Your task to perform on an android device: Send the recording named Notes for presentation to Office gmail account, dbwscratch.test.id7@gmail.com from the Voice Recorder app.
Image 0: 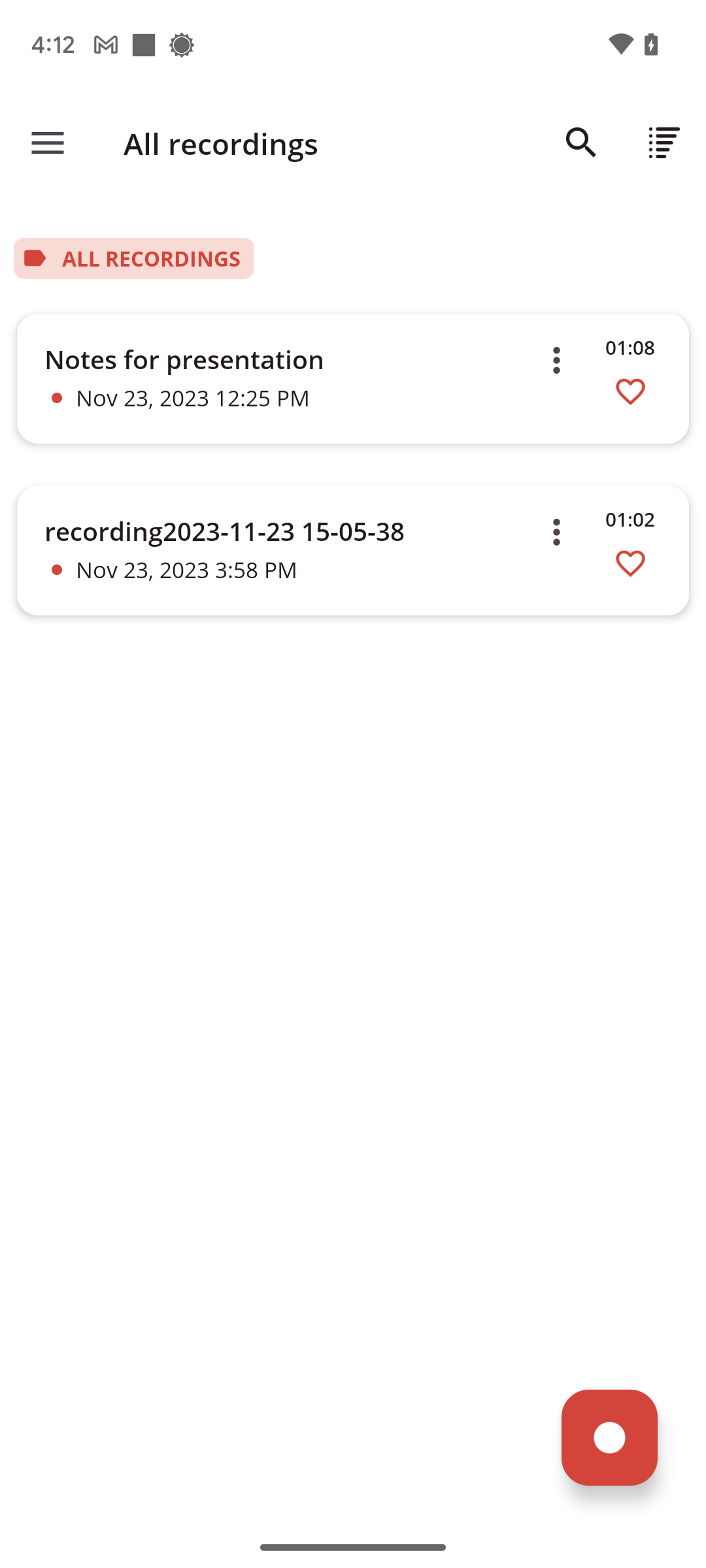
Click on the three dot menu of the Notes for presentation.
Step 0: click (556, 360)
Image 1: 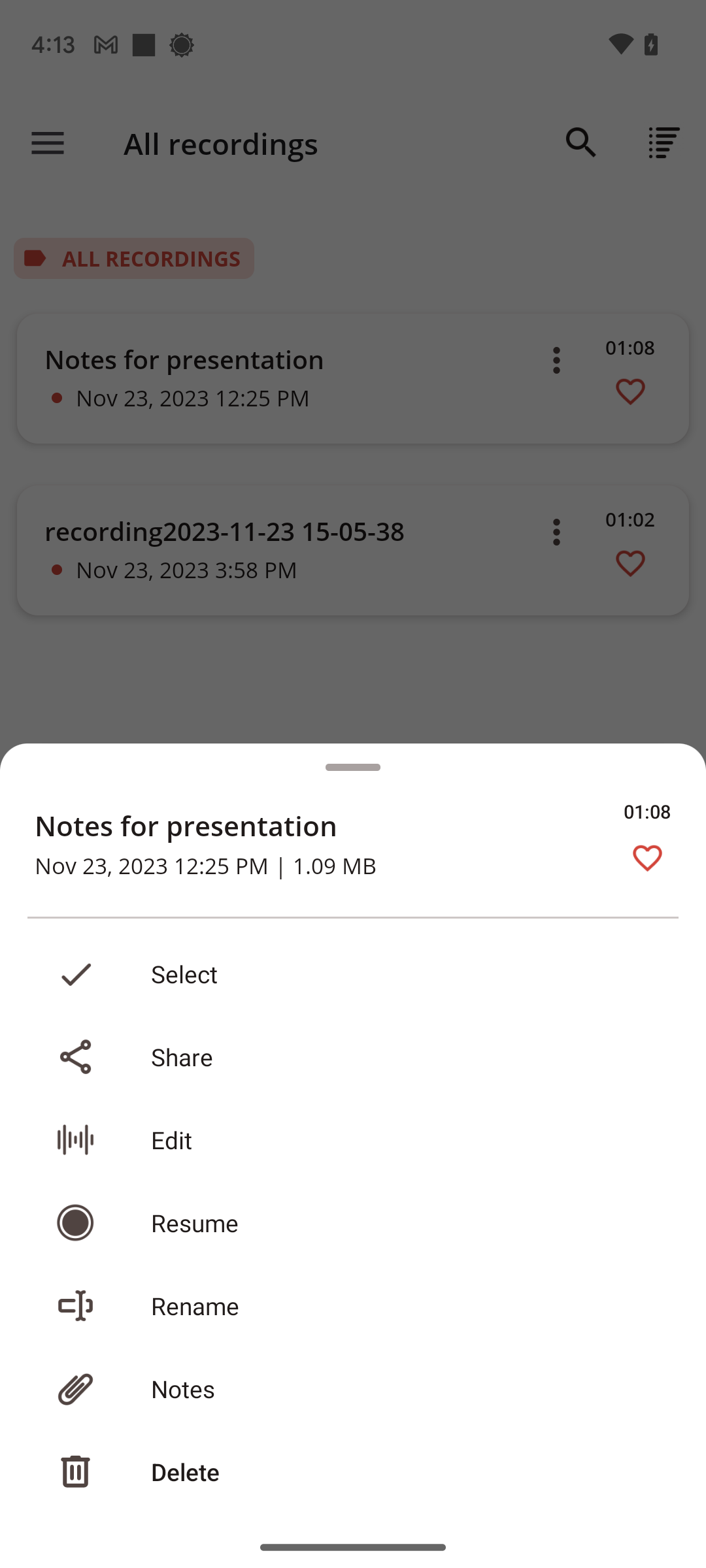
Click on the Share tab.
Step 1: click (353, 1056)
Image 2: 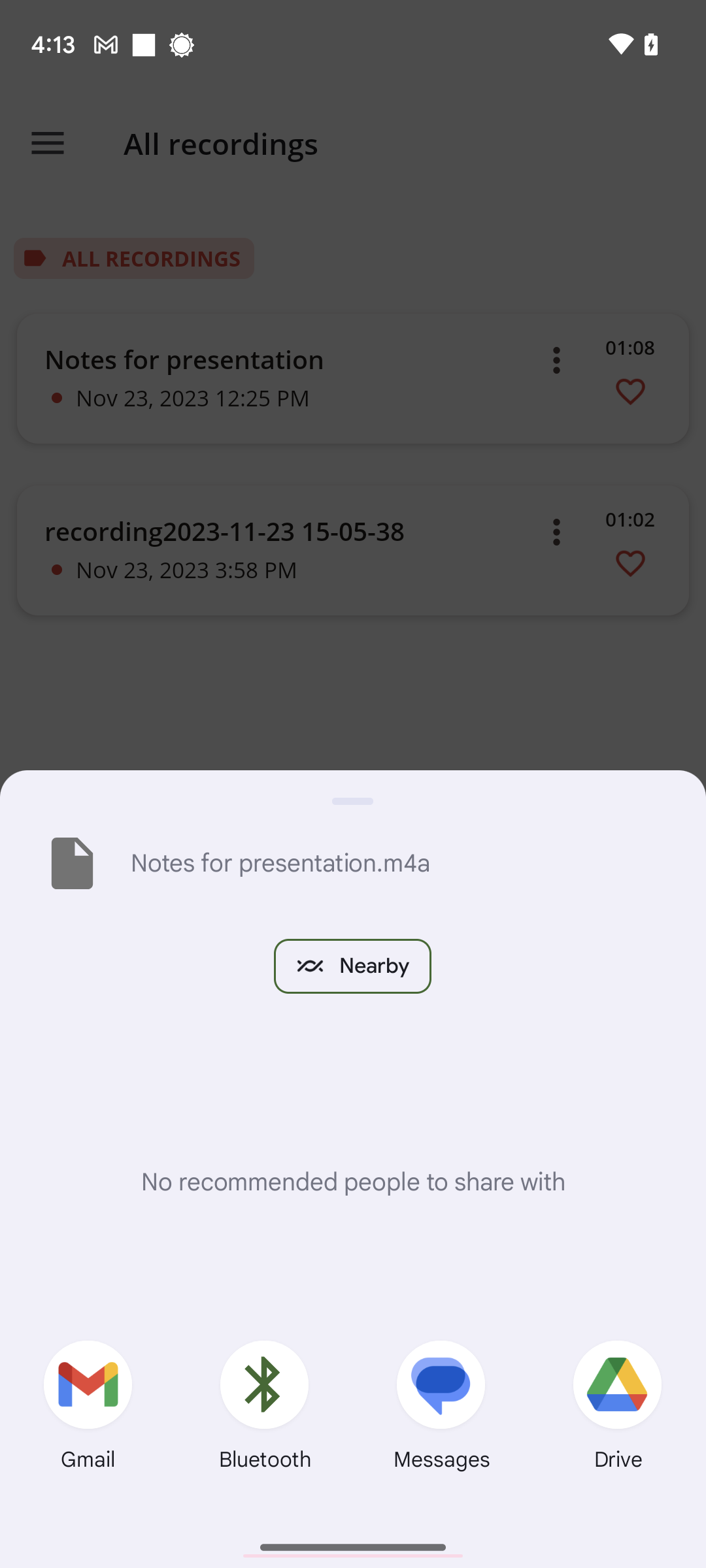
Click on the Gmail icon.
Step 2: click (88, 1411)
Image 3: 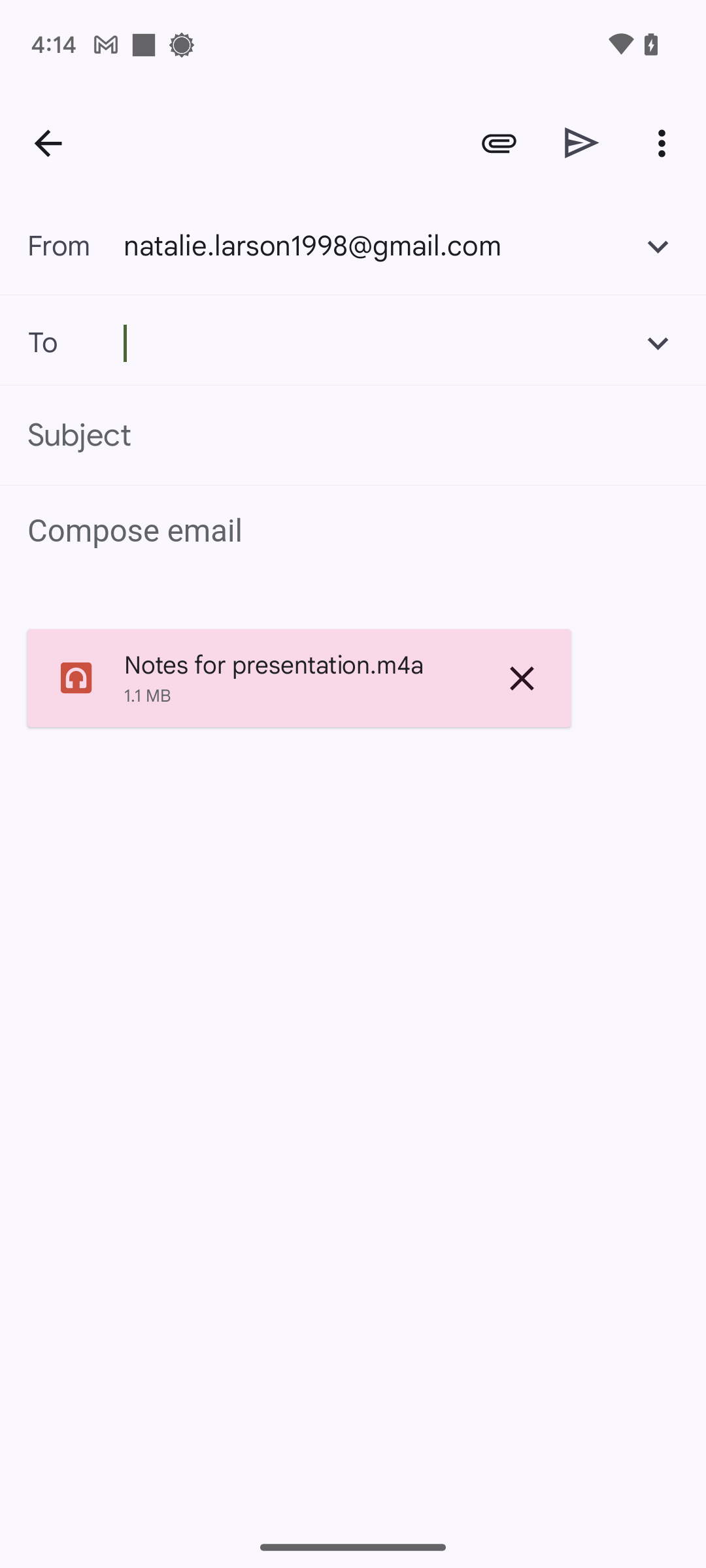
Click on the Gmail icon.
Step 3: wait
Image 4: 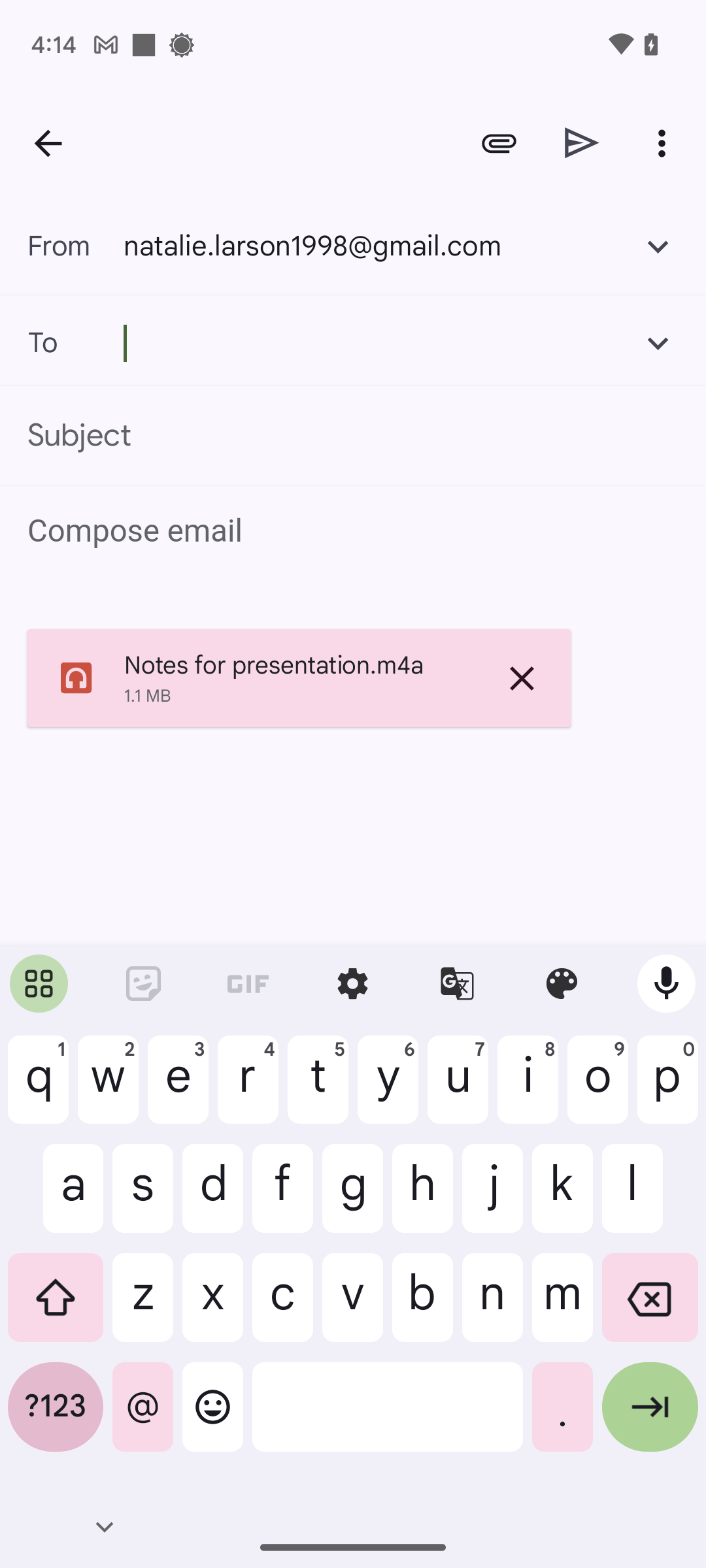
Type in the mail address-dbwscratch.test.id4@gmail.com
Step 4: type "dbwscratch.test.id7@gmail.com"
Image 5: 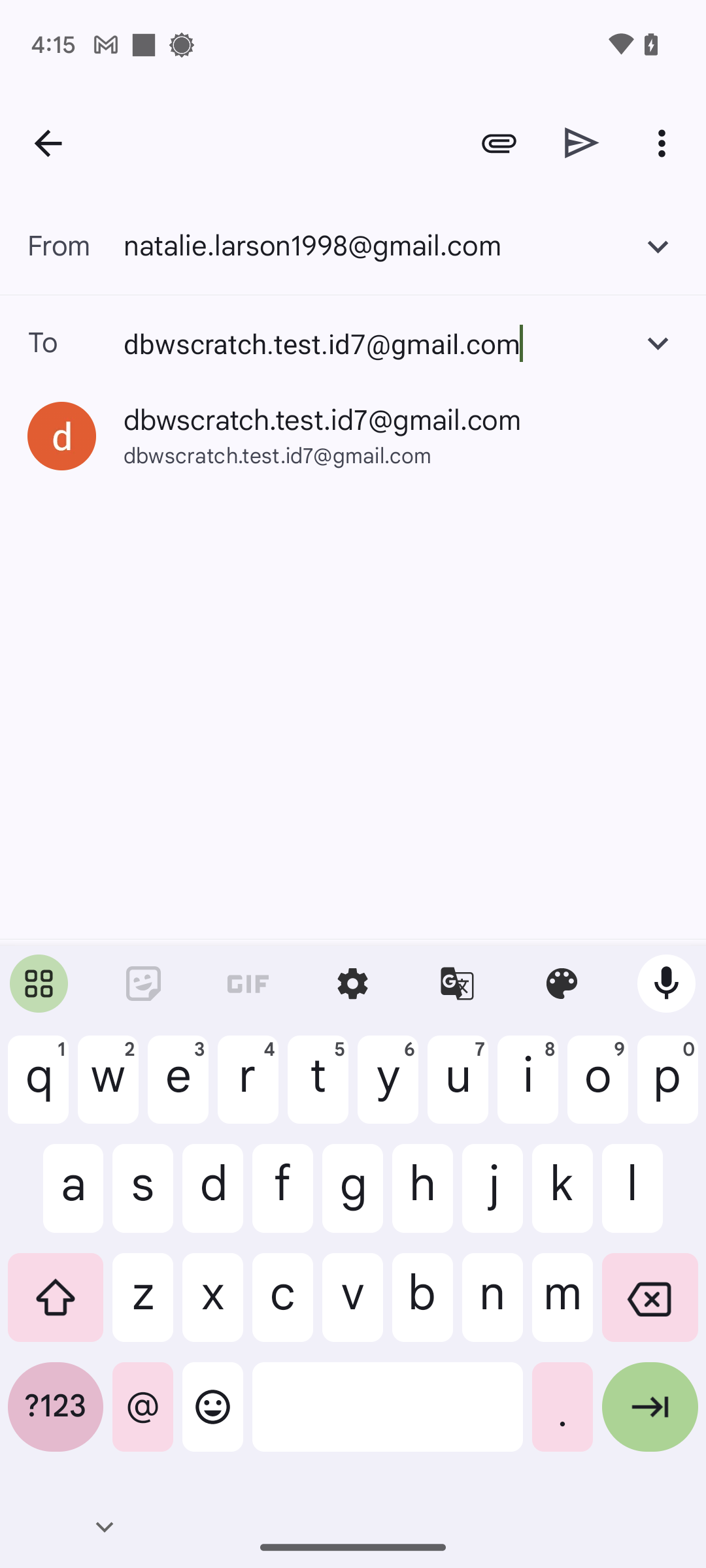
Click on suggestion email.
Step 5: click (322, 420)
Image 6: 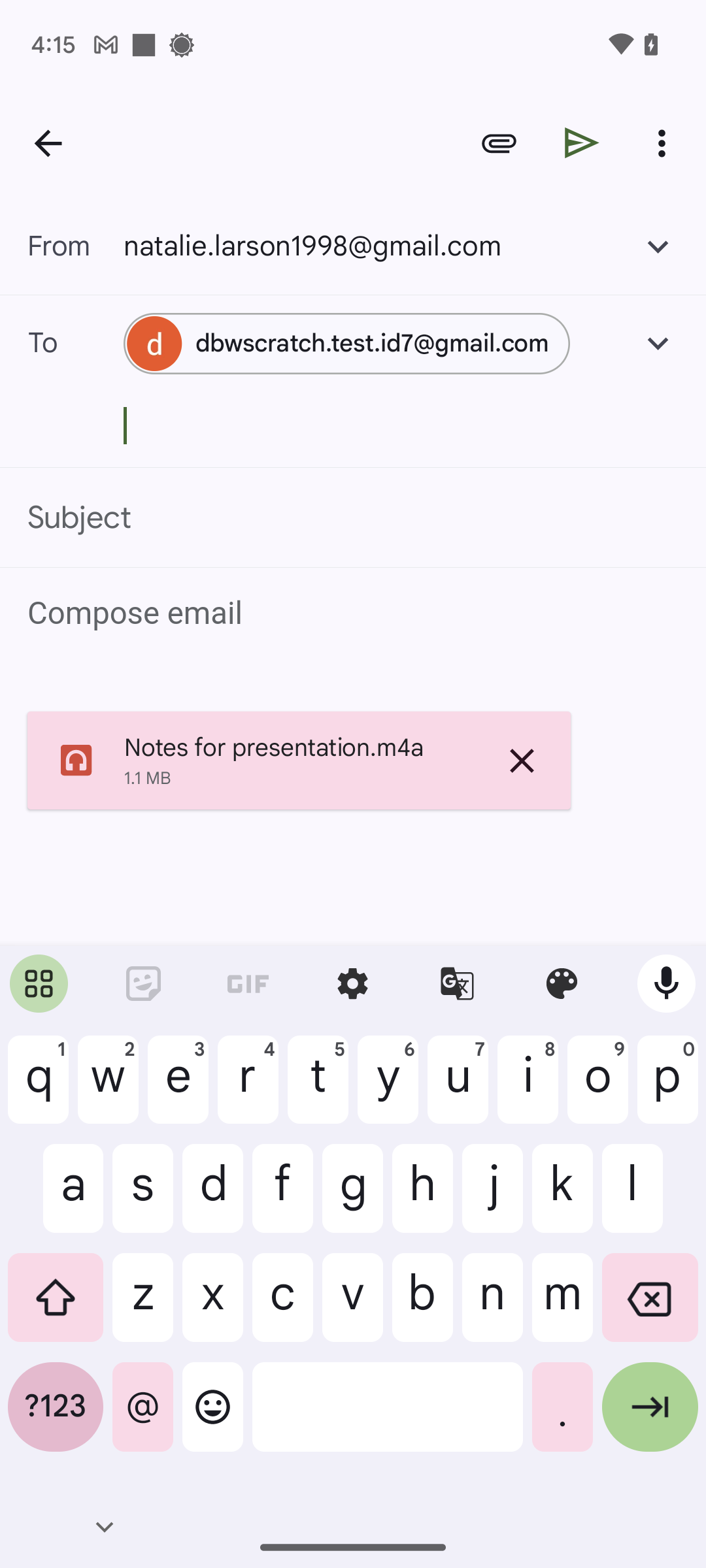
Click on the send icon at the top-right of the screen.
Step 6: click (582, 142)